Your task to perform on an android device: Show me the women's sneakers in size 9 on the Nike app.
Image 0: 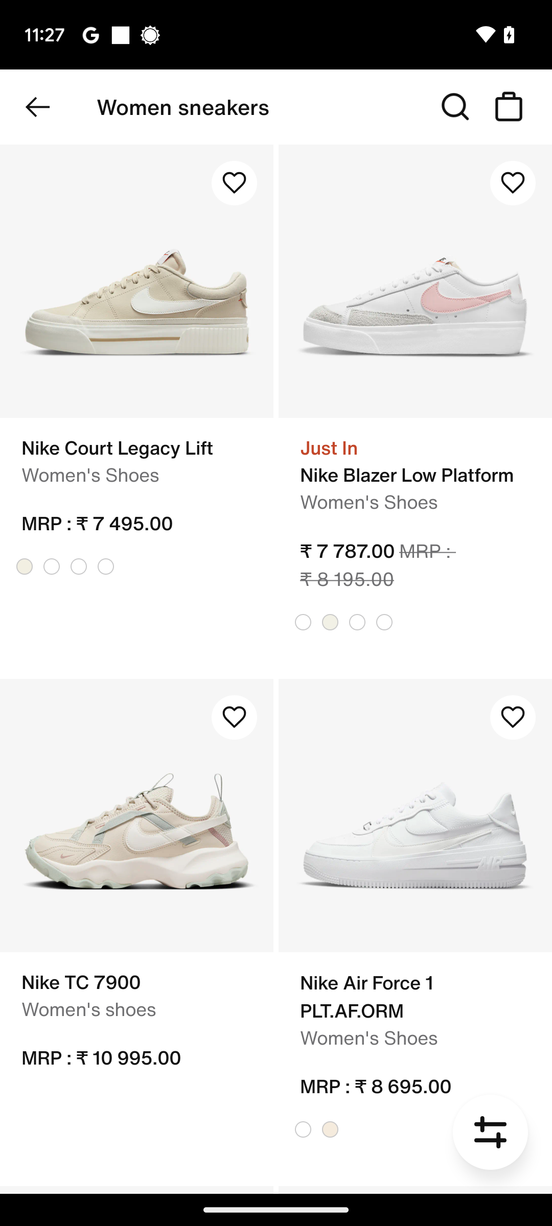
Click on the search icon at the top-right of the screen.
Step 0: click (455, 106)
Image 1: 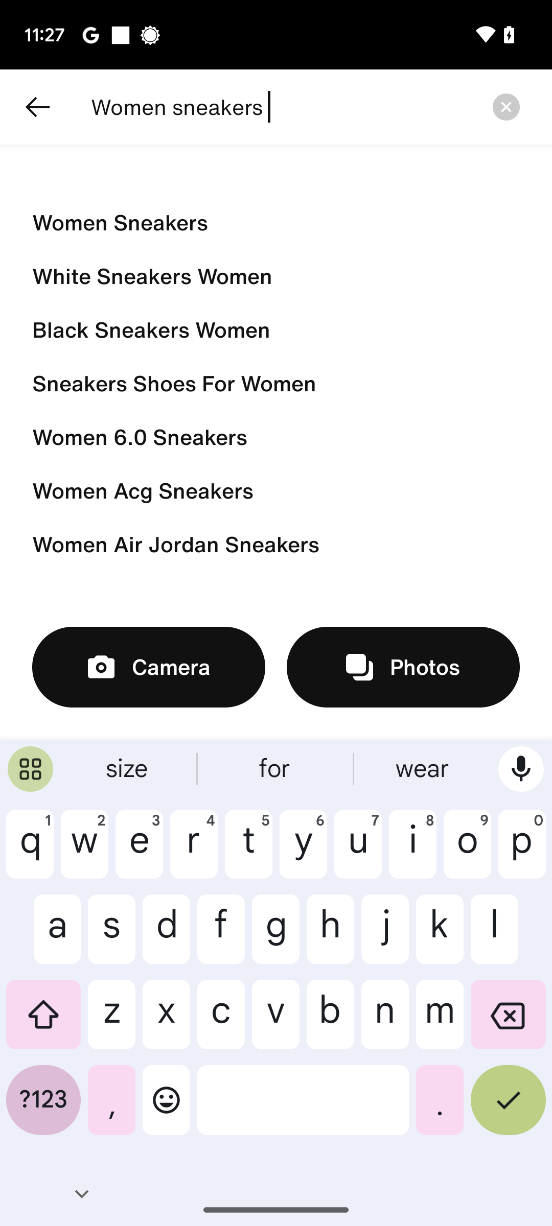
Type in women's sneakers size 9.
Step 1: type "Women's sneakers size 9"
Image 2: 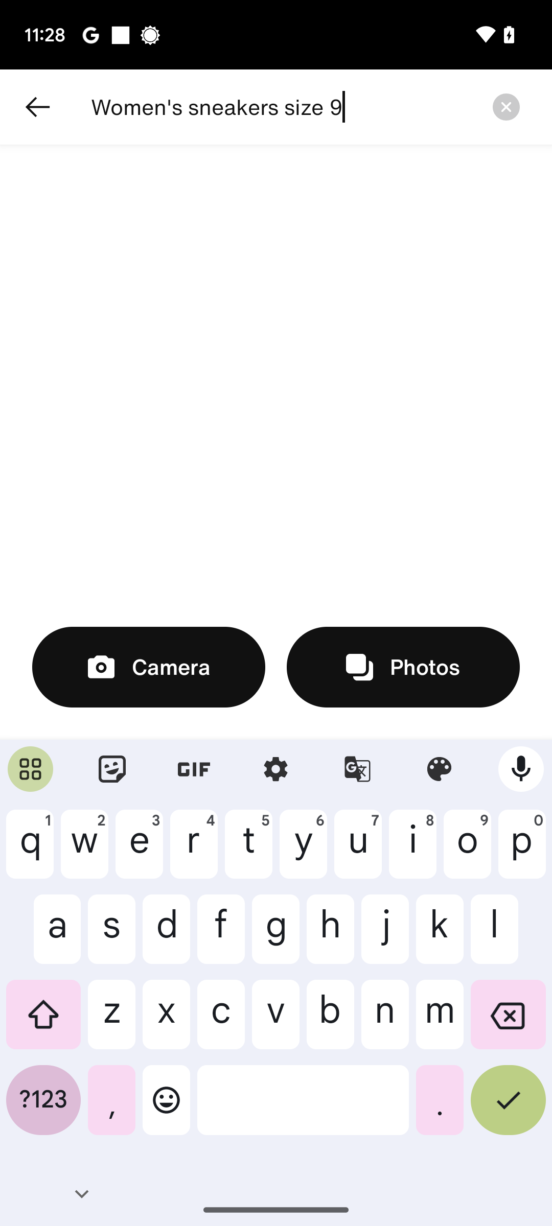
Click on the tick button at the bottom-right of the keyboard.
Step 2: click (508, 1108)